Your task to perform on an android device: This DANIU 40M Laser Measuring Tape looks good in quality, and I want to add this measuring tape to my cart, so add this DANIU 40M Laser Measuring Tape to my cart in the Banggood app.
Image 0: 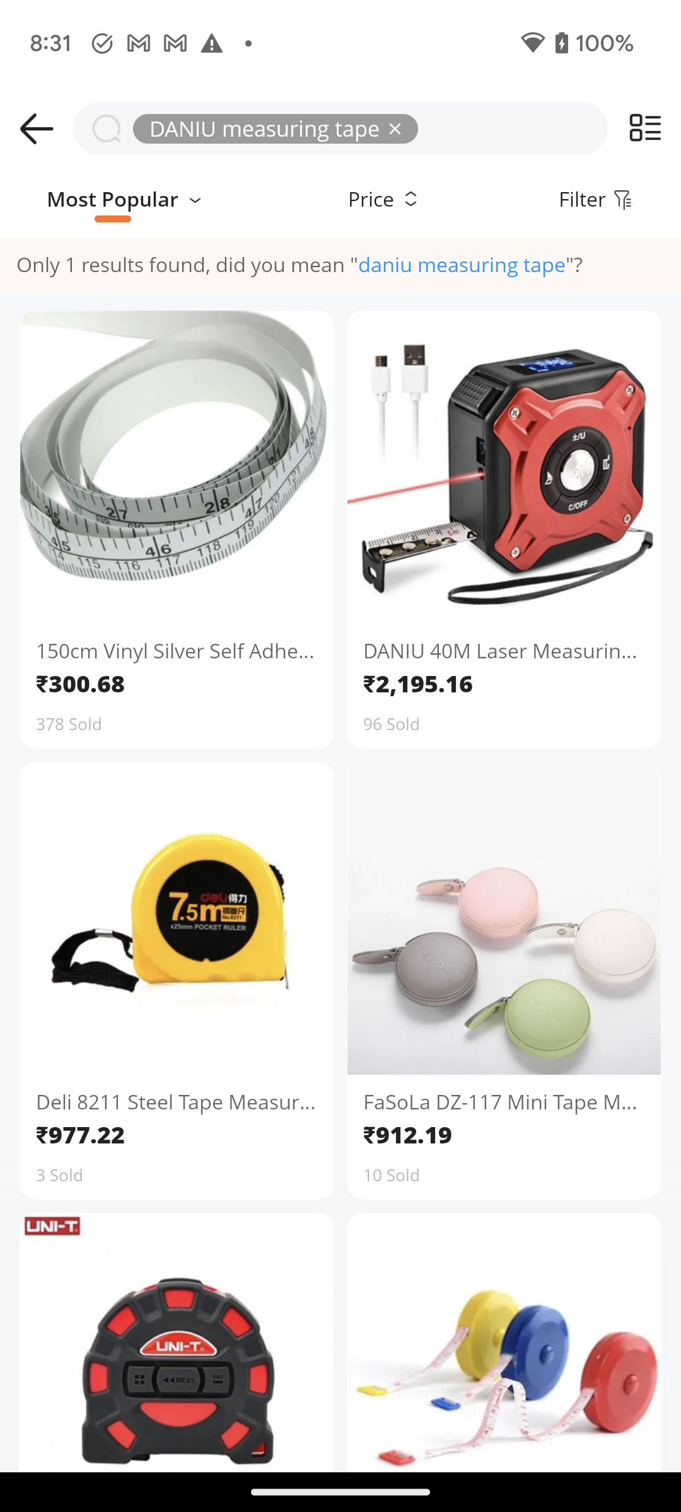
Click on the DANIU 40M Laser Measuring Tape to view the add to cart option.
Step 0: click (504, 650)
Image 1: 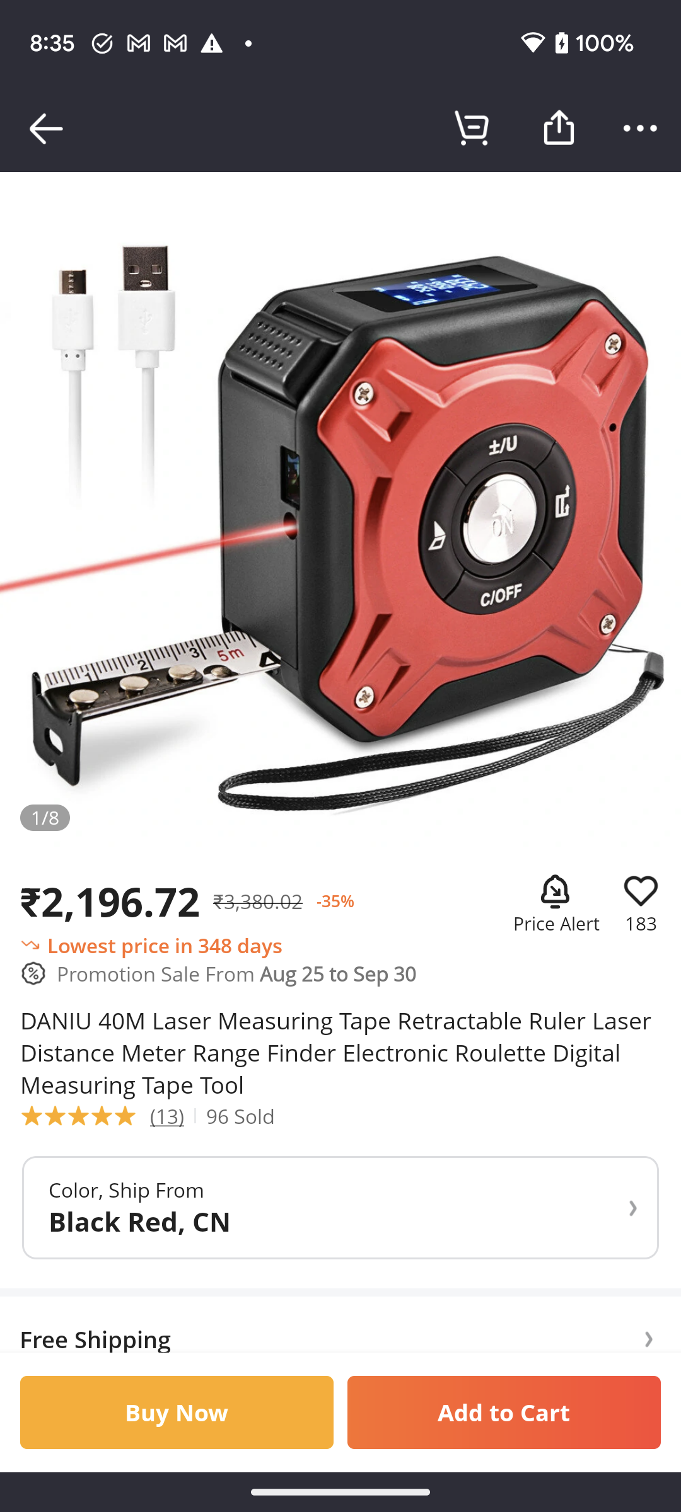
Click on the Add to Cart button to add this measuring tape to my cart.
Step 1: click (504, 1412)
Image 2: 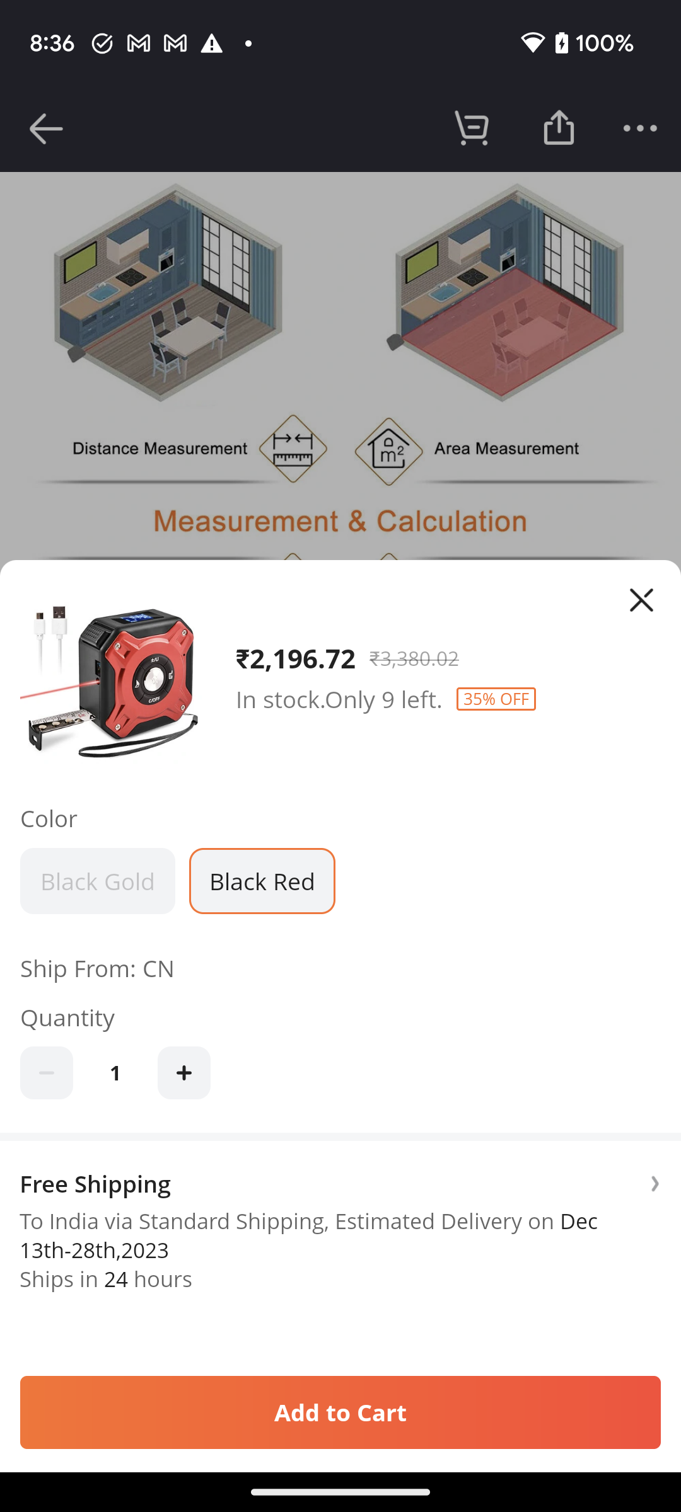
Click on the Add to Cart button to add this measuring tape to my cart.
Step 2: click (340, 1412)